Your task to perform on an android device: Compose a mail in gmail app and send to Rick Weinstein gmail id rick.weinstein@dayrep.com that "Your wife Credit card request is approved now you can collect card at the branch" with subject "Credit card approval done". 
Image 0: 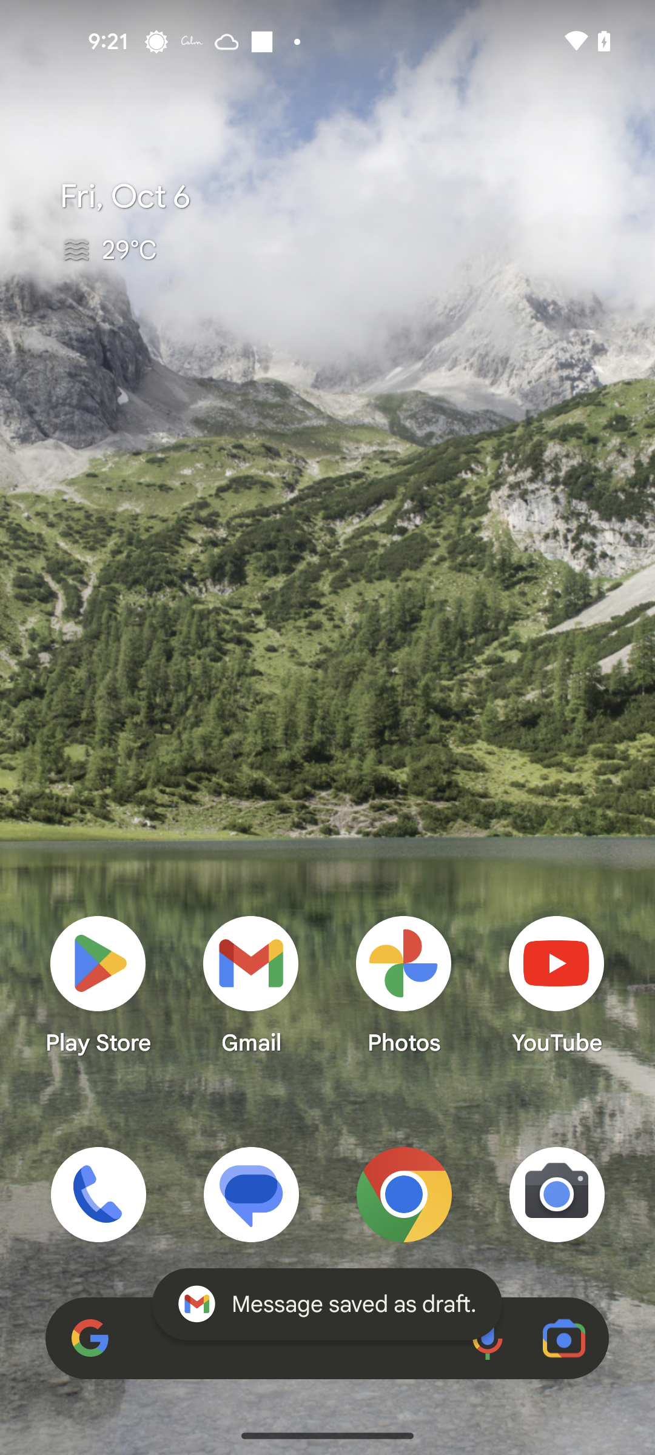
Open the Gmail app
Step 0: open app "Gmail"
Image 1: 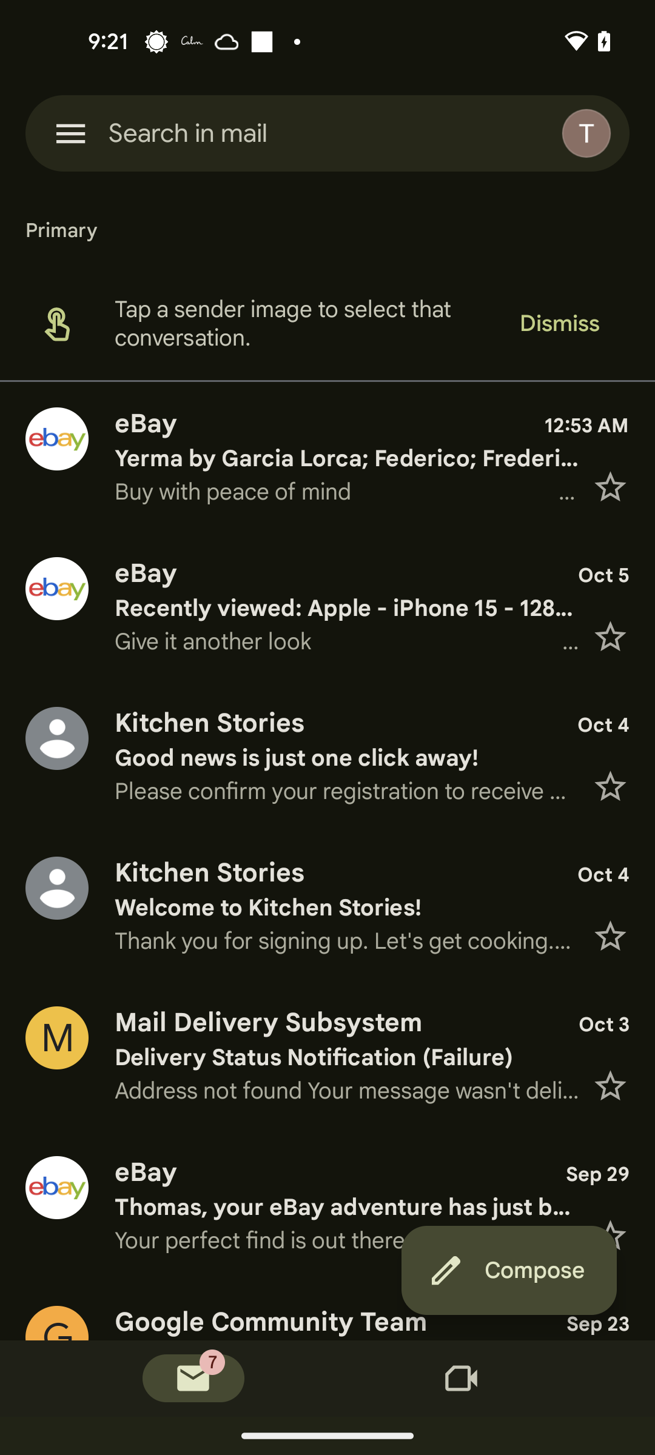
Click on the Compose button at the bottom right of the screen
Step 1: click (509, 1270)
Image 2: 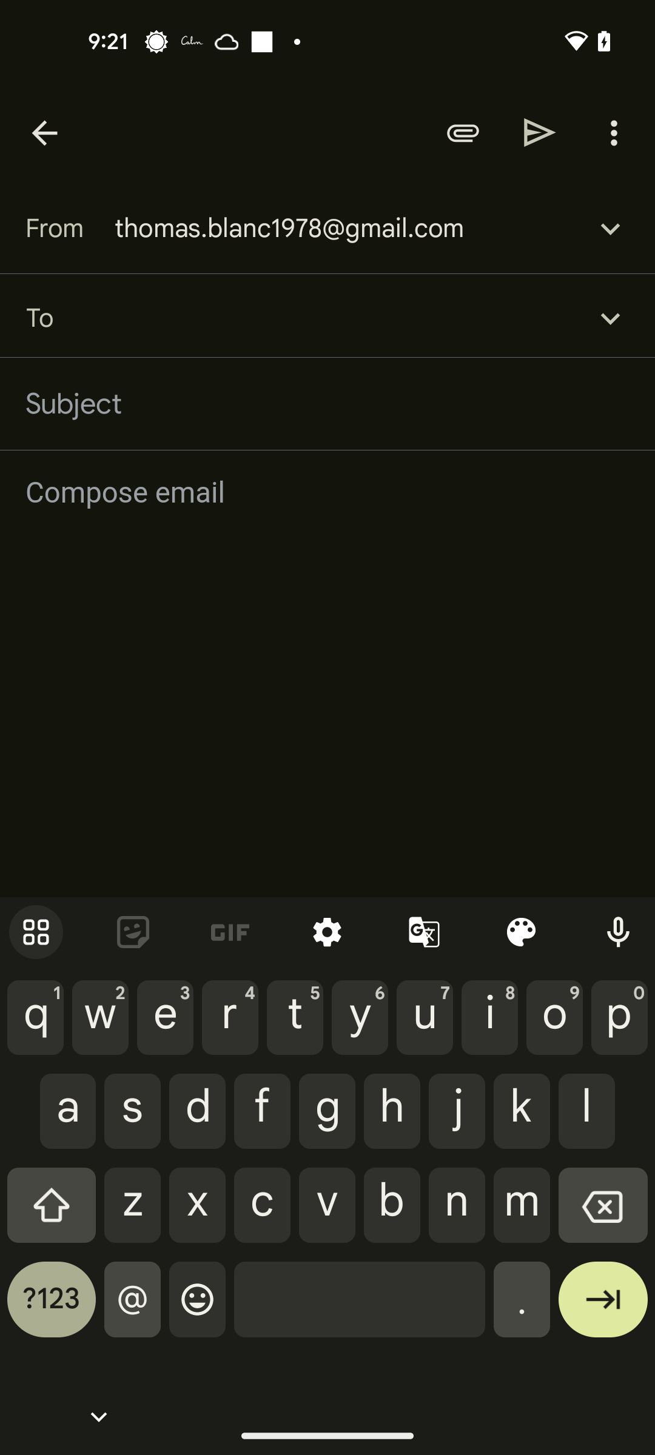
Type rick.weinstein@dayrep.com
Step 2: type "rick.weinstein@dayrep.com"
Image 3: 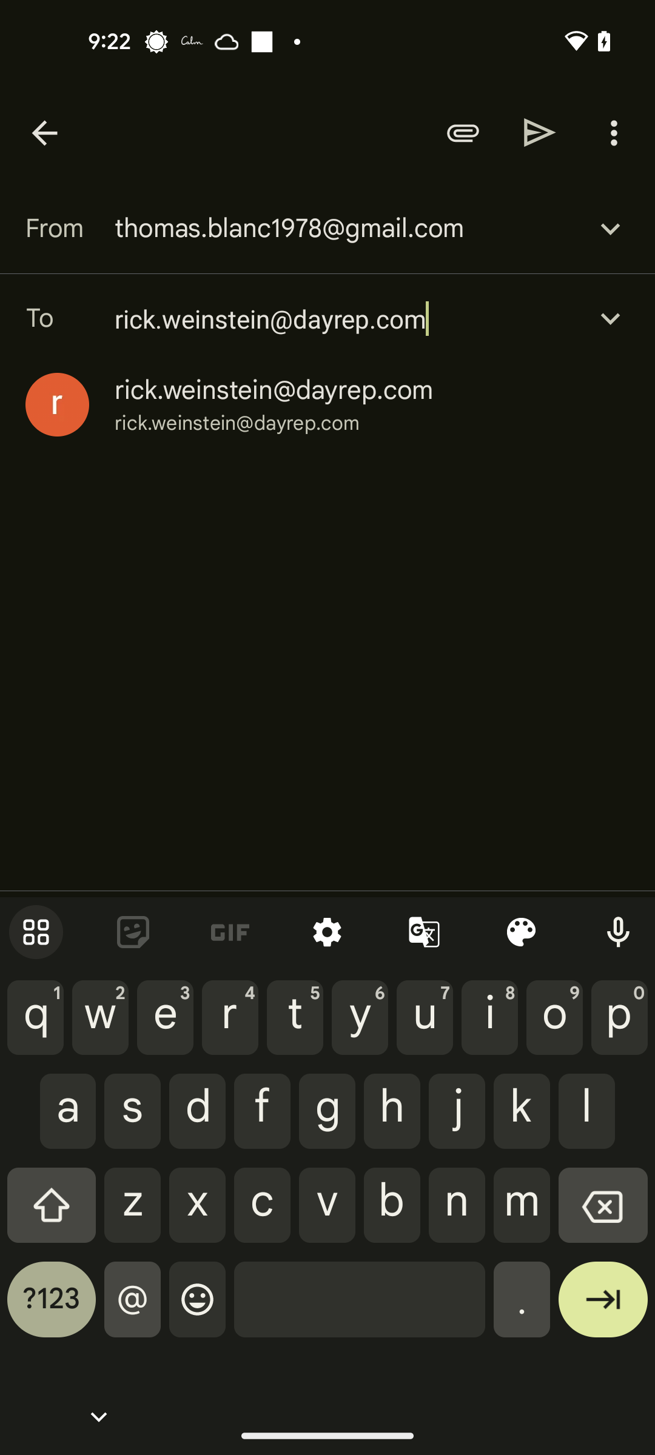
Click on the suggested mail id
Step 3: click (274, 390)
Image 4: 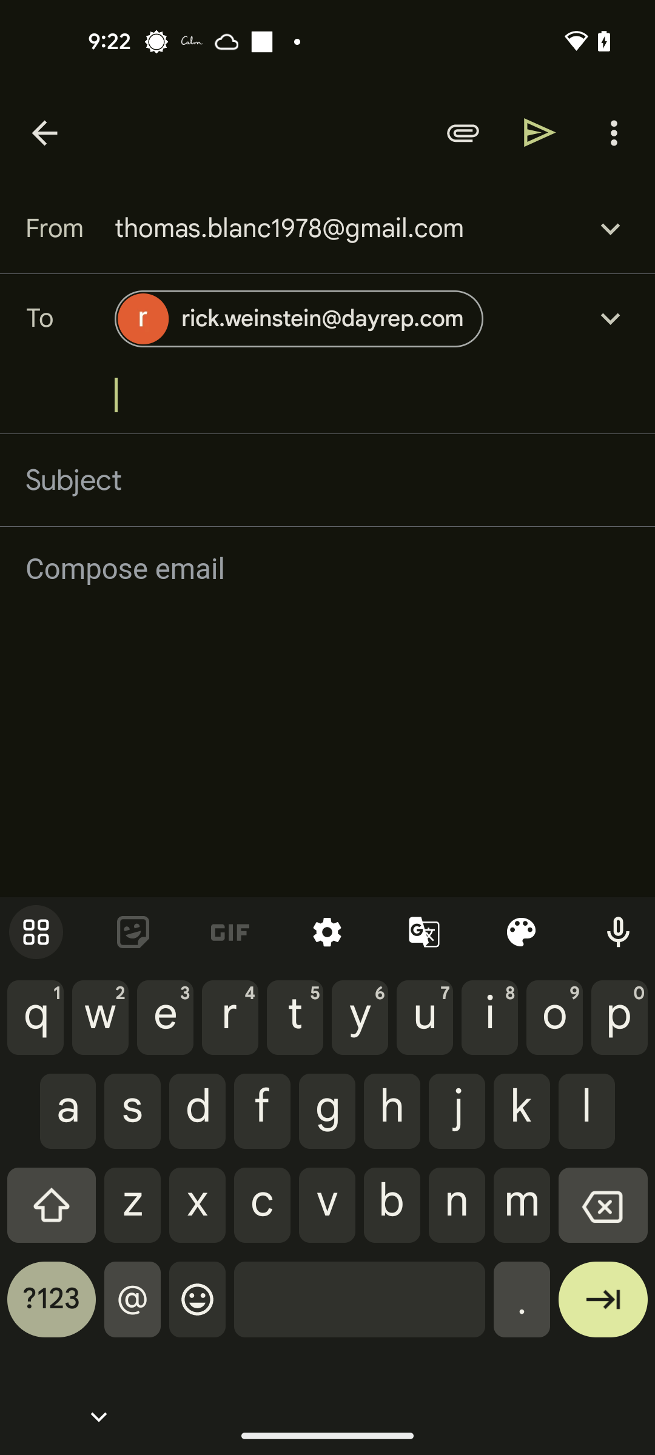
Click on the Subject text field
Step 4: click (327, 480)
Image 5: 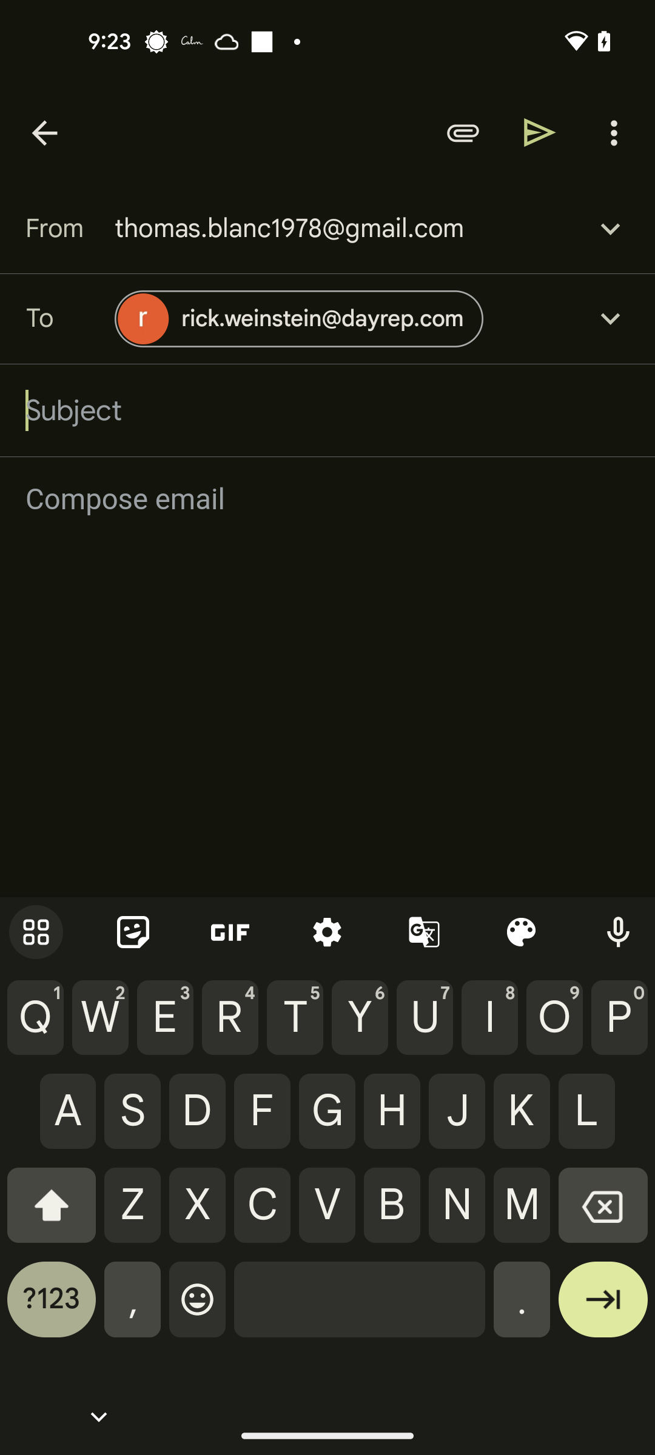
Type Credit card approval done
Step 5: type "Credit card approval done"
Image 6: 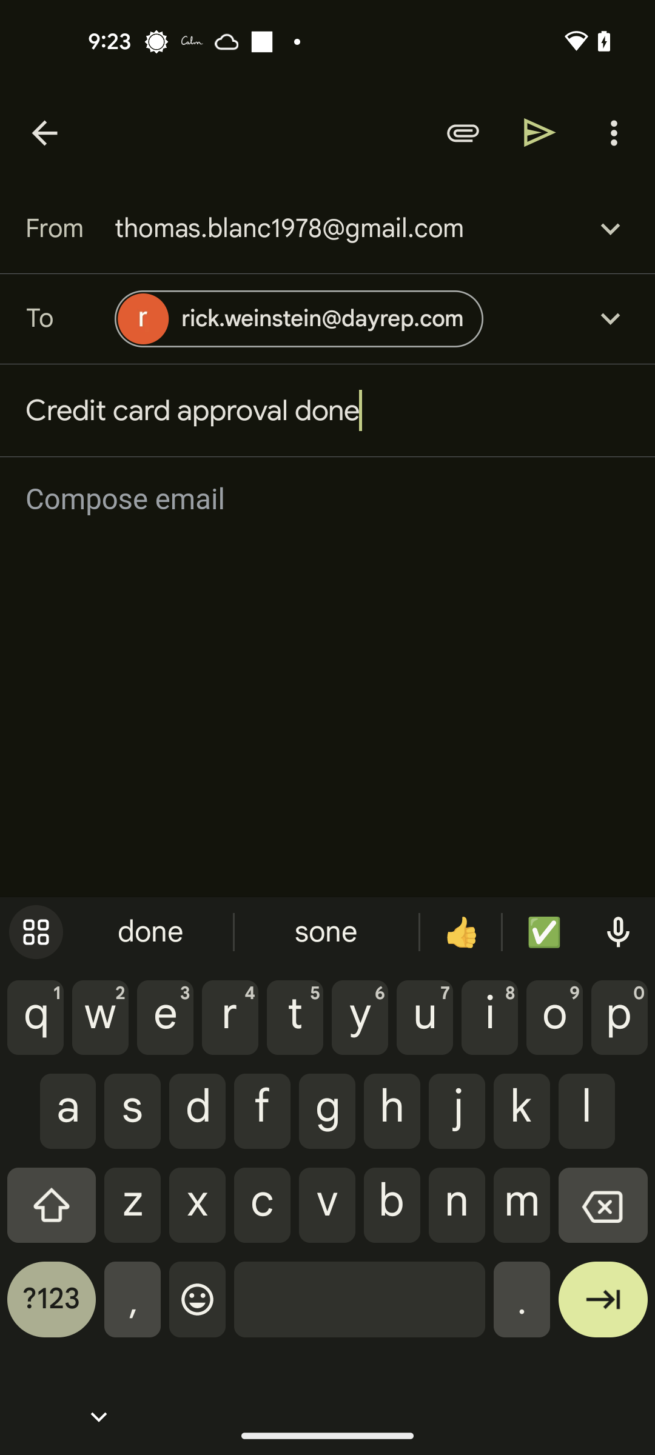
Click on the Compose email text field
Step 6: click (329, 500)
Image 8: 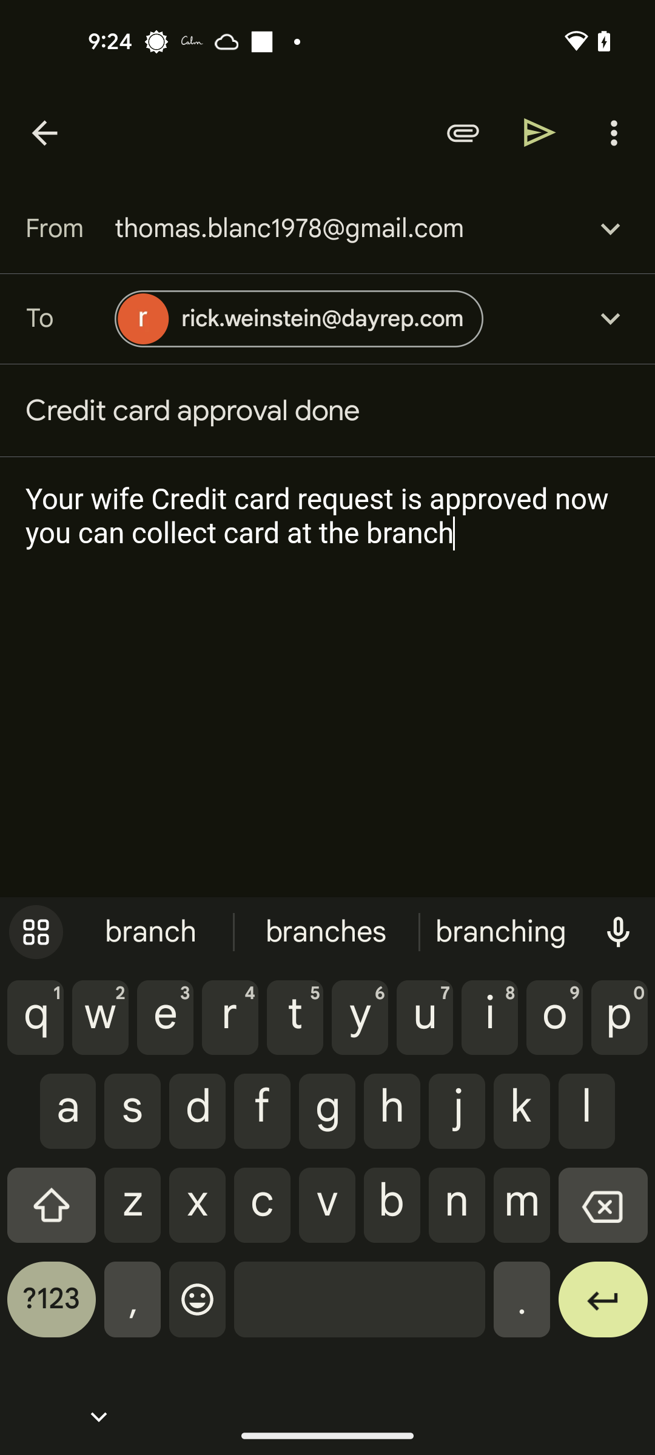
Click on the send icon at the top right of the screen
Step 8: click (540, 132)